Your task to perform on an android device: I would want to experience the sounds of nature by listening to mountain mist music on the Evolve app to enhance my meditation.
Image 0: 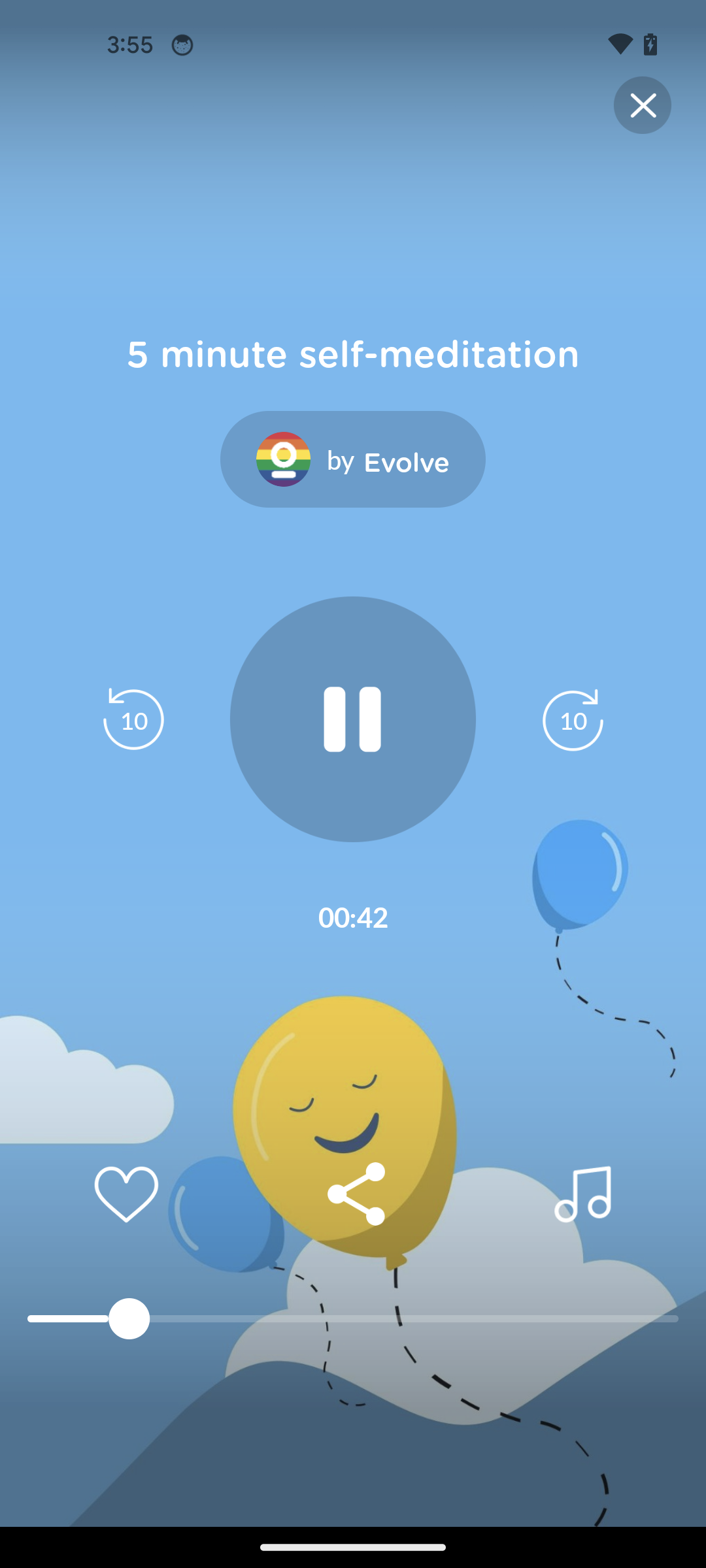
Click on the close button at the top right corner of the screen
Step 0: click (622, 98)
Image 1: 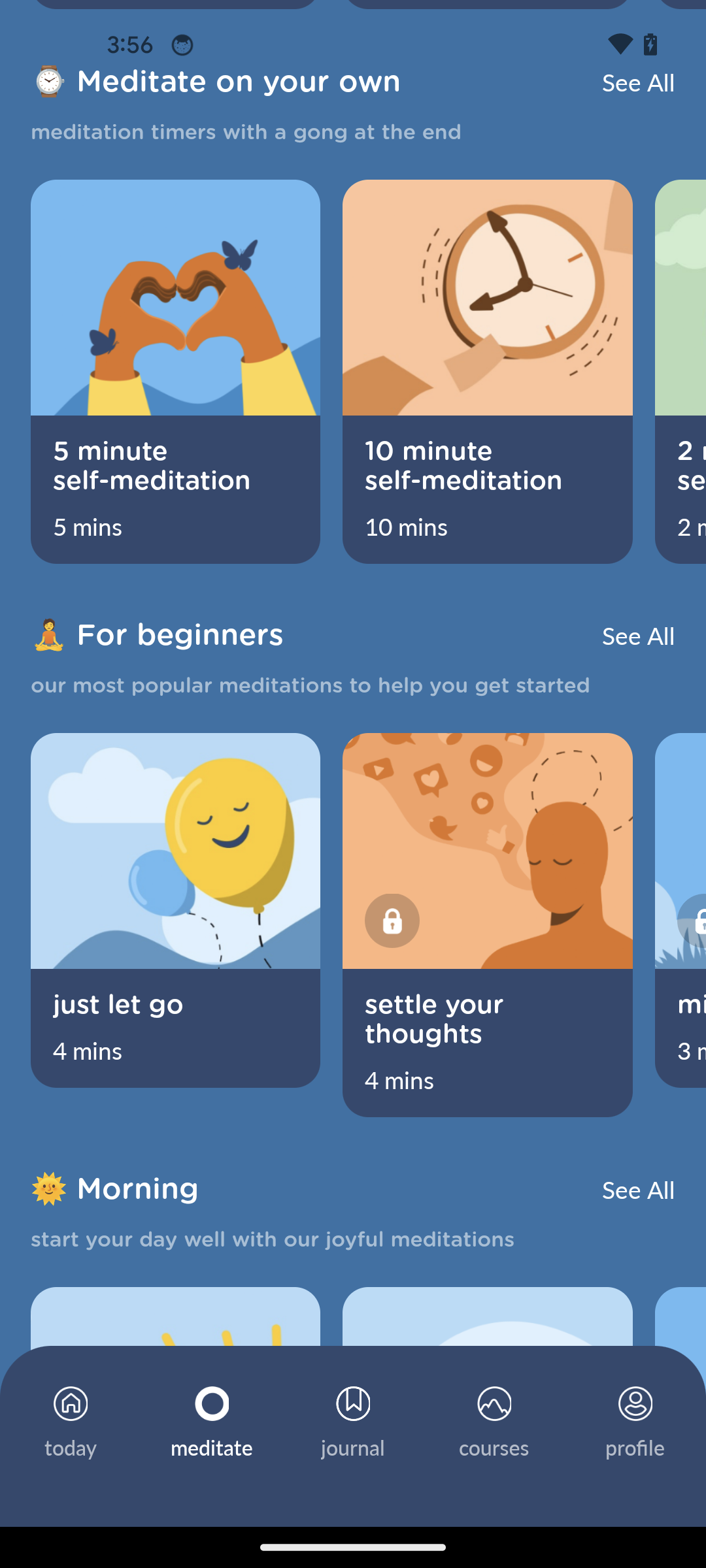
Swipe up for the music category
Step 1: scroll down
Image 2: 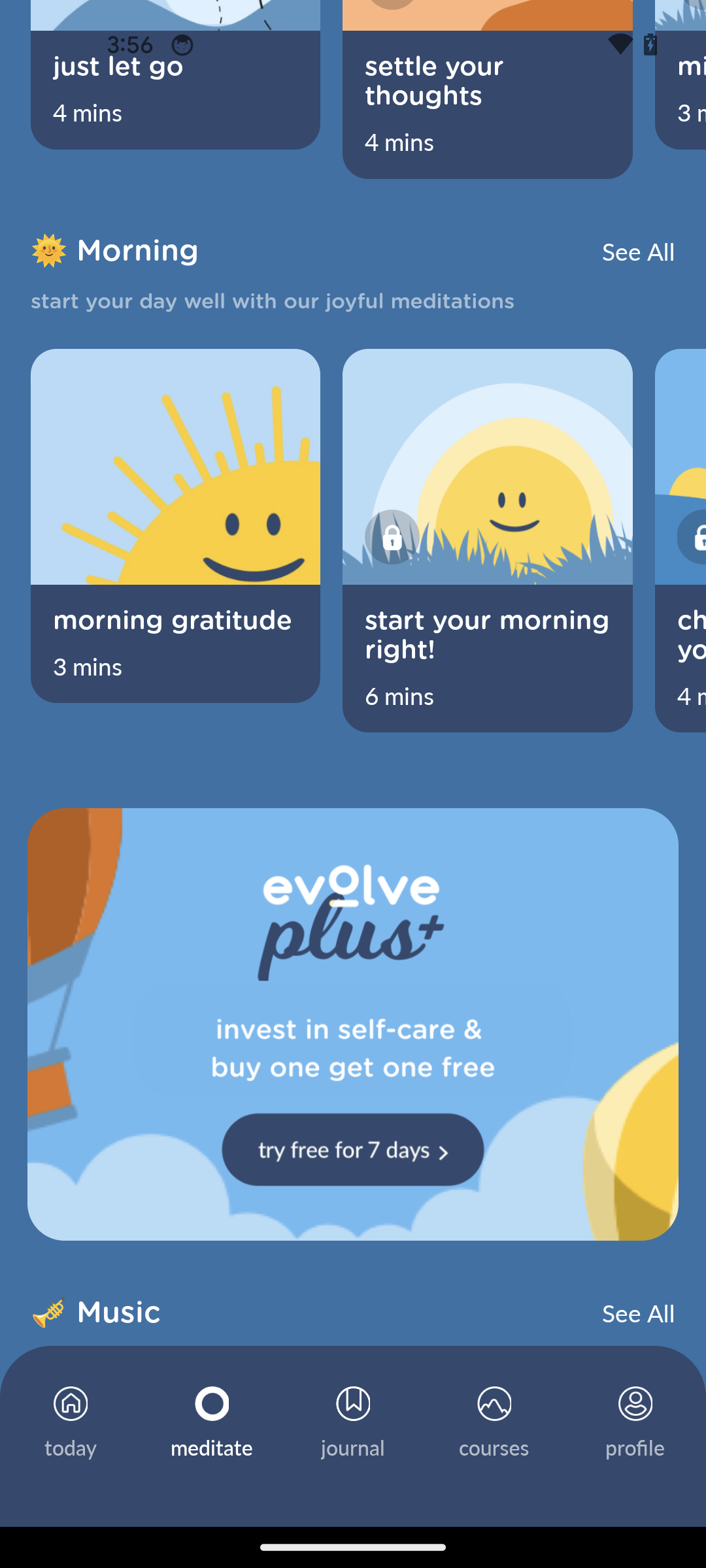
Swipe up for the music category
Step 2: scroll down
Image 3: 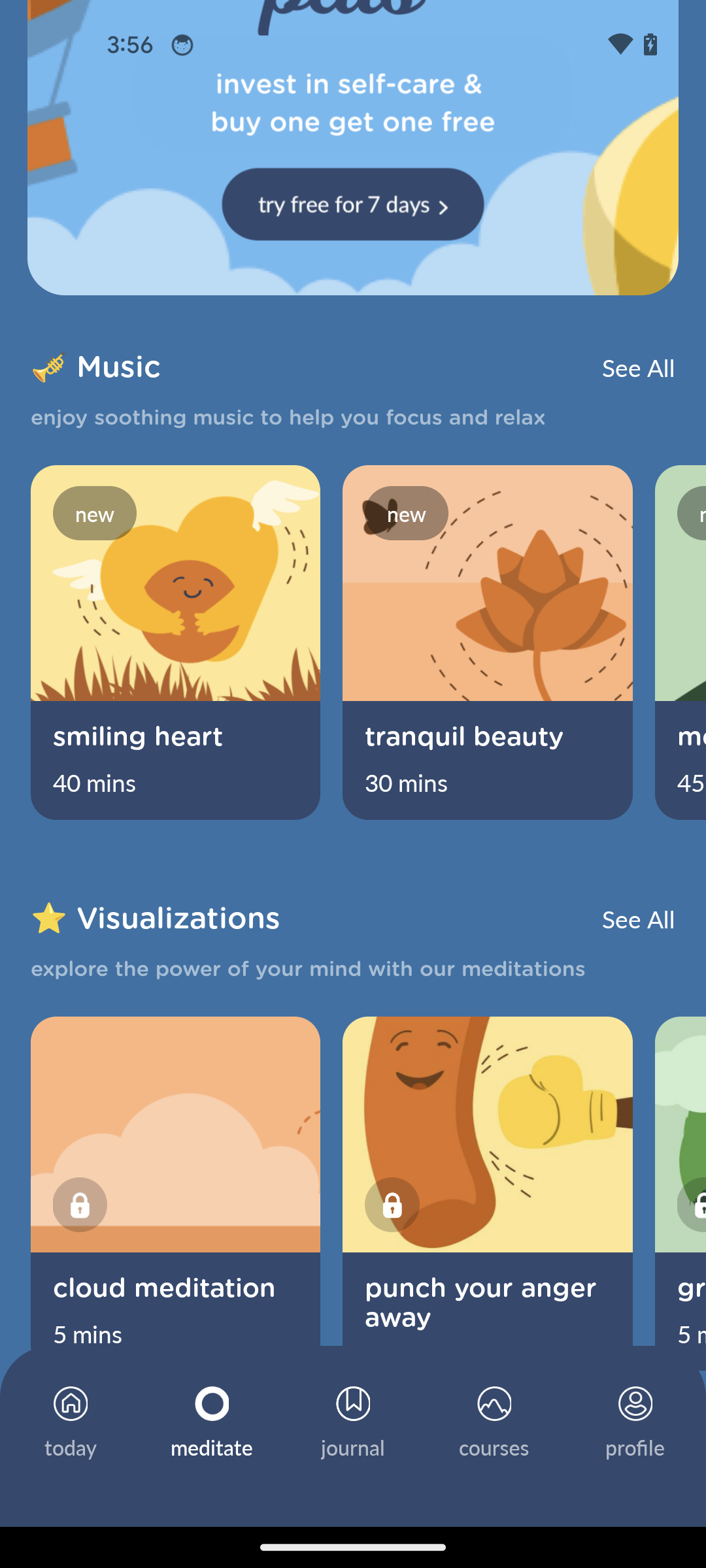
Swipe left the music category for mountain mist
Step 3: scroll right
Image 4: 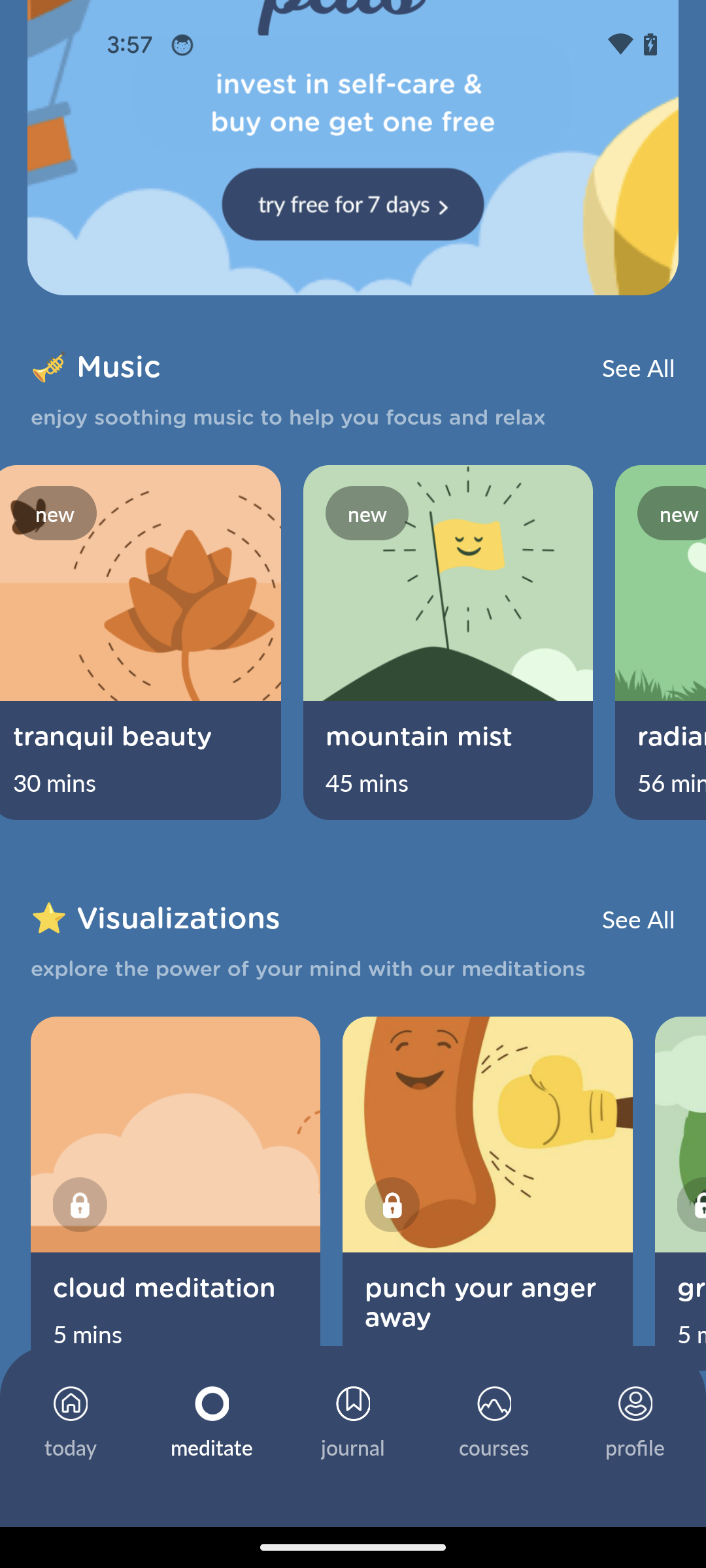
Click on the Mountain mist music
Step 4: click (452, 620)
Image 5: 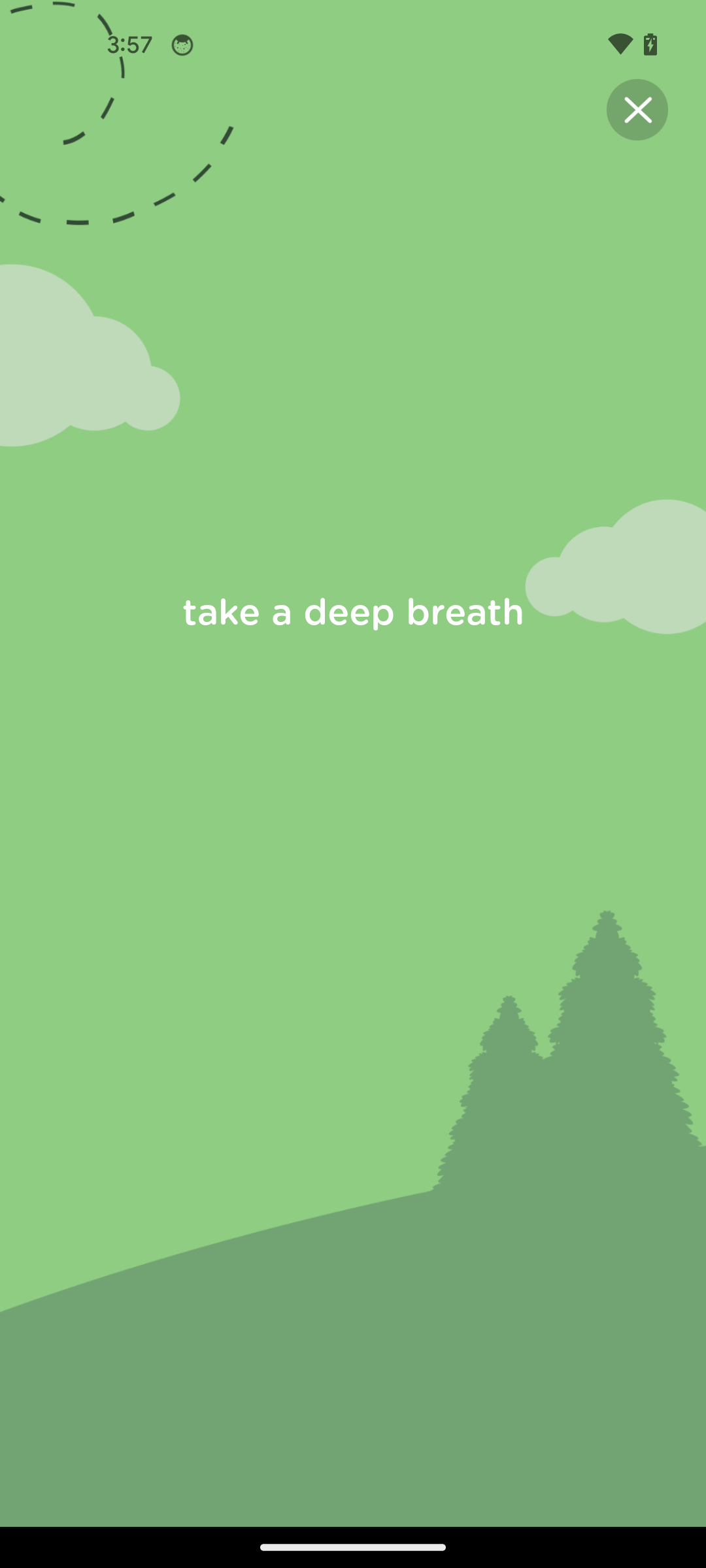
Click on the Mountain mist music
Step 5: wait